Your task to perform on an android device: I am Finding SEASONS Explore NITRO suitable for my father and are  looking gorgeous . View the details of the SEASONS Explore NITRO in the PUMA app.
Image 0: 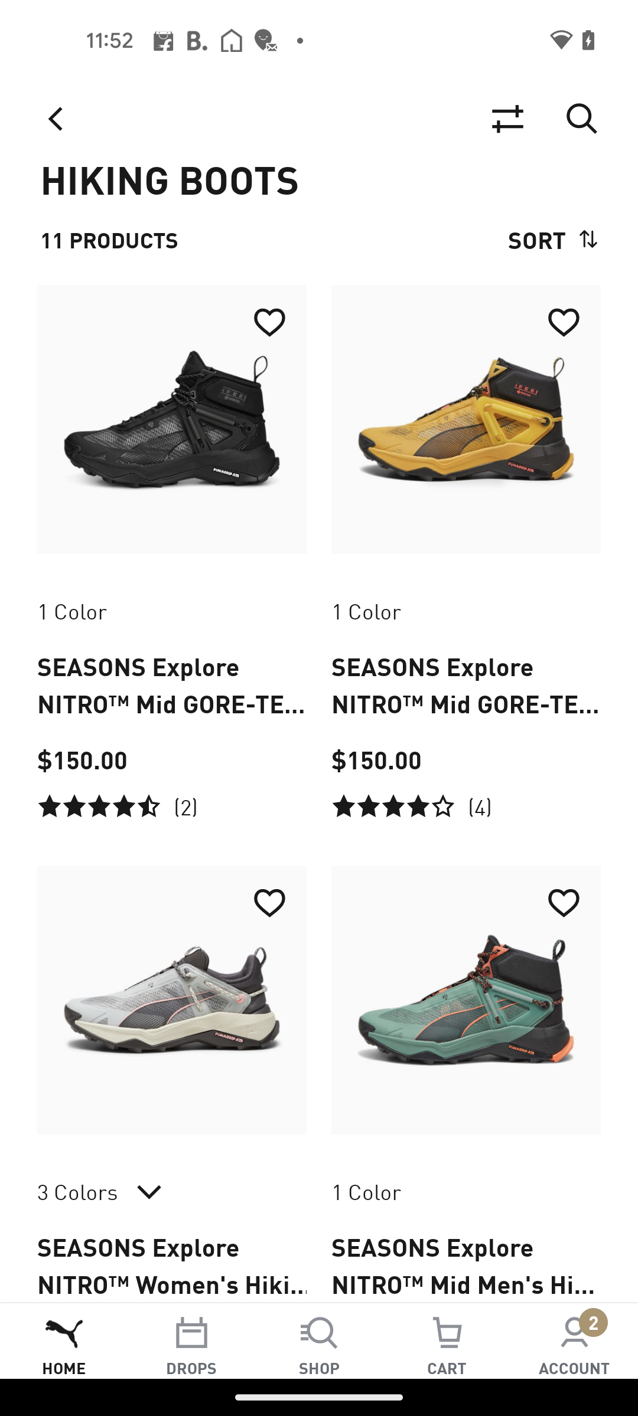
Click on the EASONS Explore NITRO shoe
Step 0: click (172, 419)
Image 1: 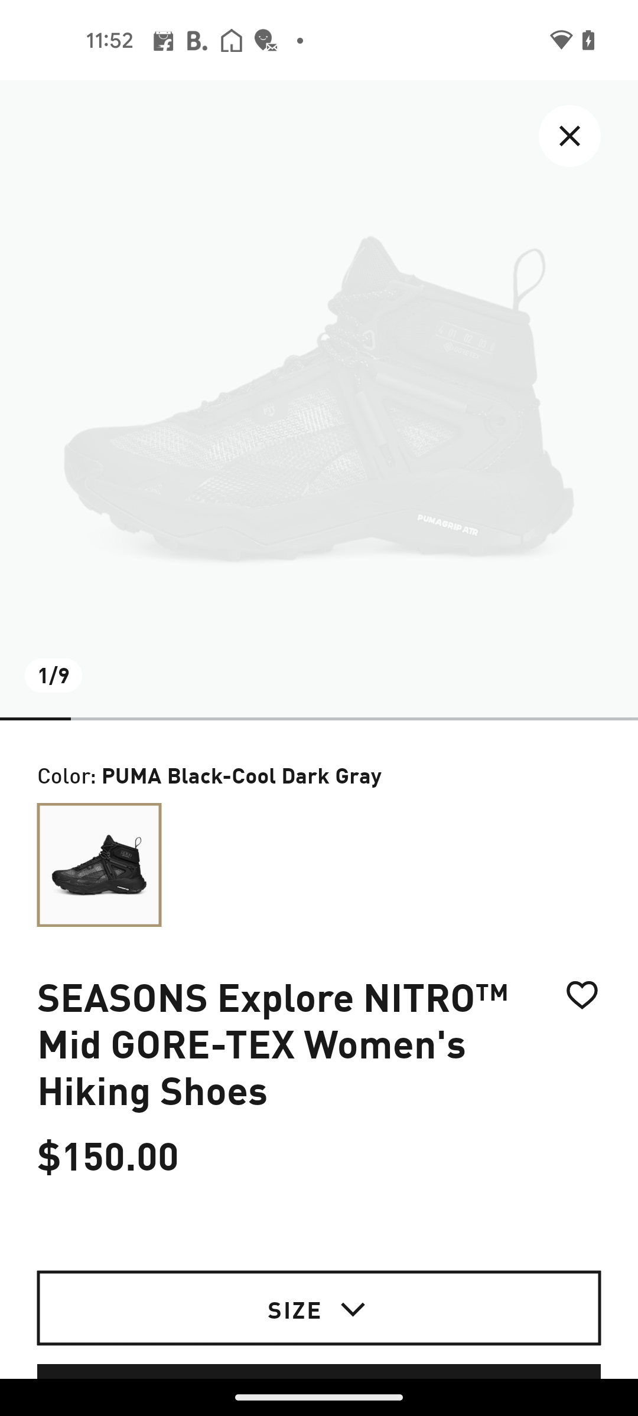
Click on the EASONS Explore NITRO shoe
Step 1: wait
Image 2: 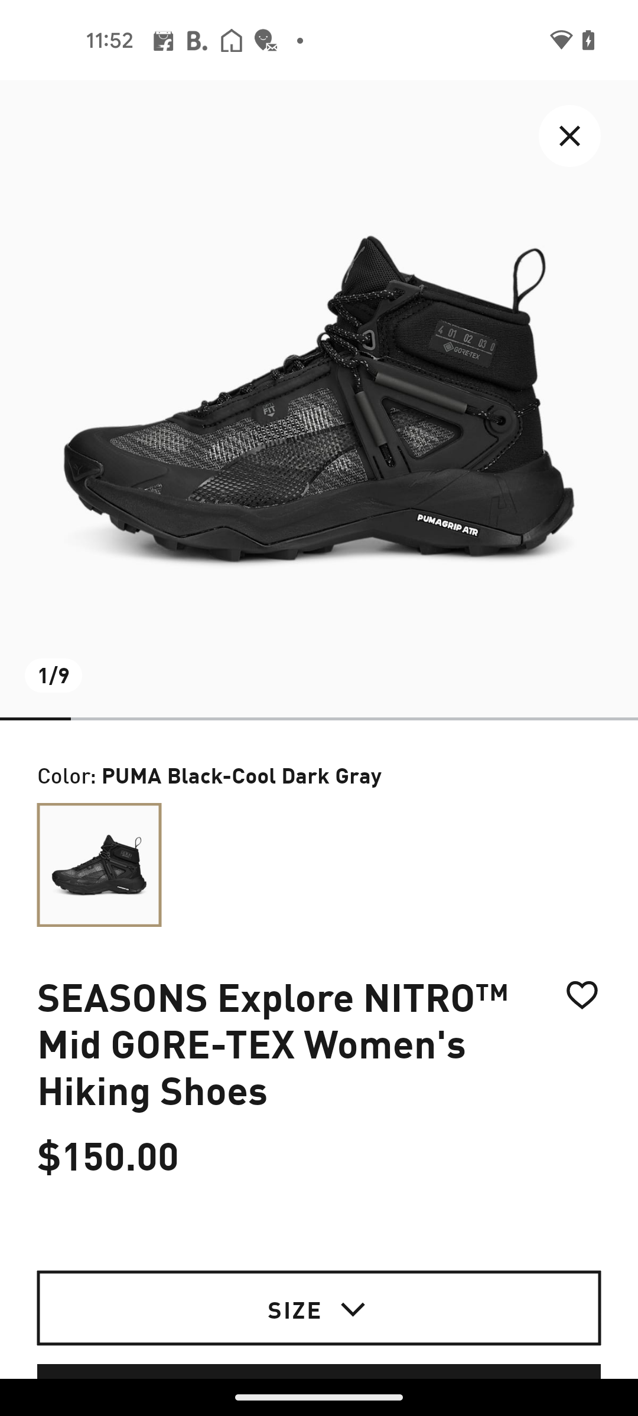
Swipe up for the details of the shoe
Step 2: scroll down
Image 3: 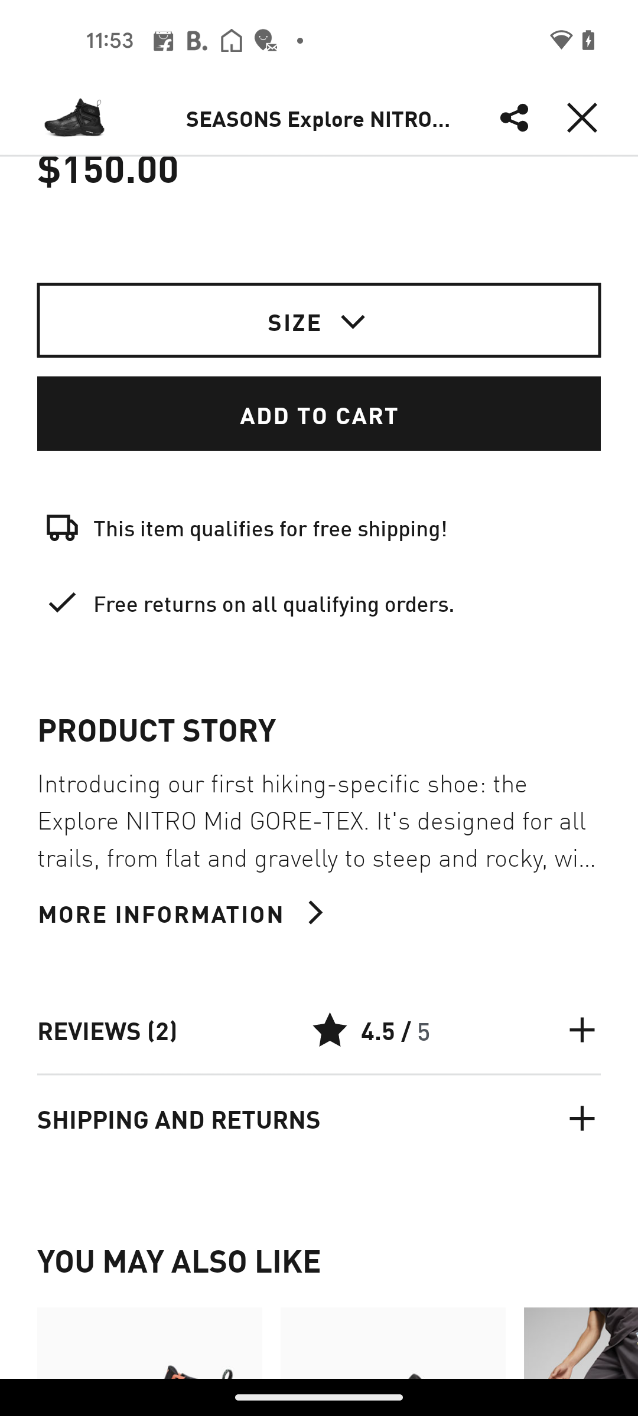
Click on the MORE INFORMATION button
Step 3: click (161, 912)
Image 4: 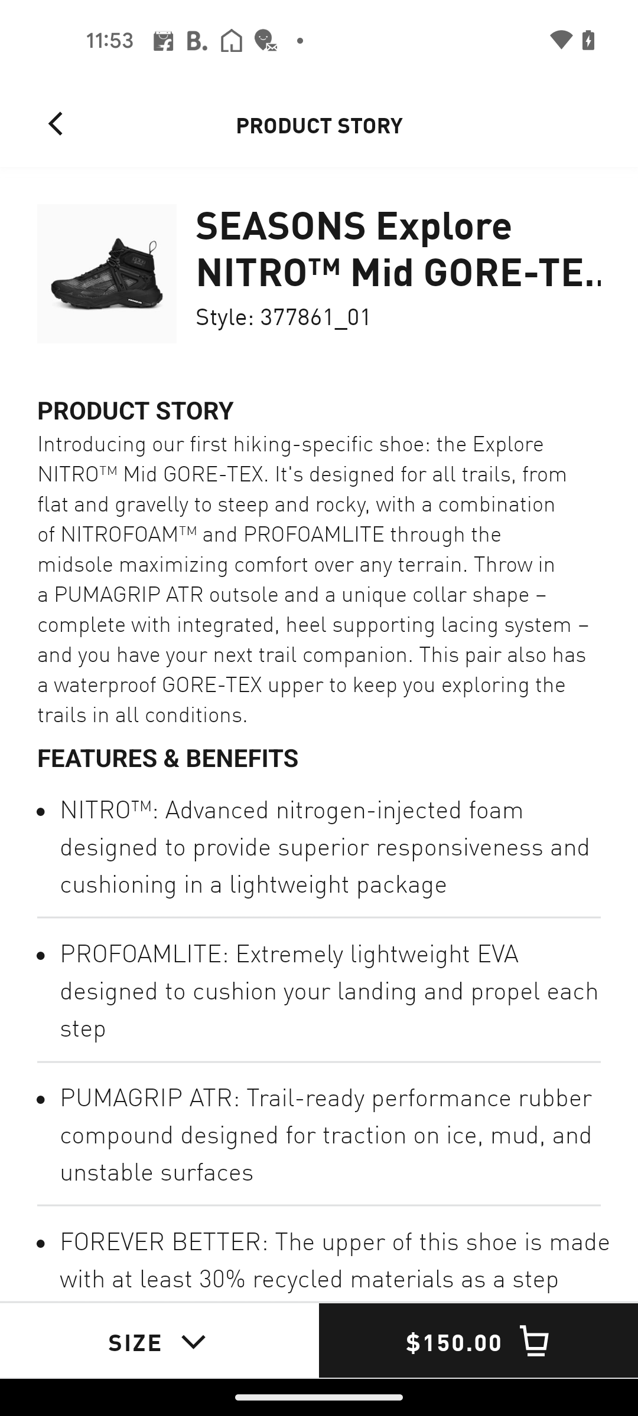
Swipe up for more details
Step 4: scroll down
Image 5: 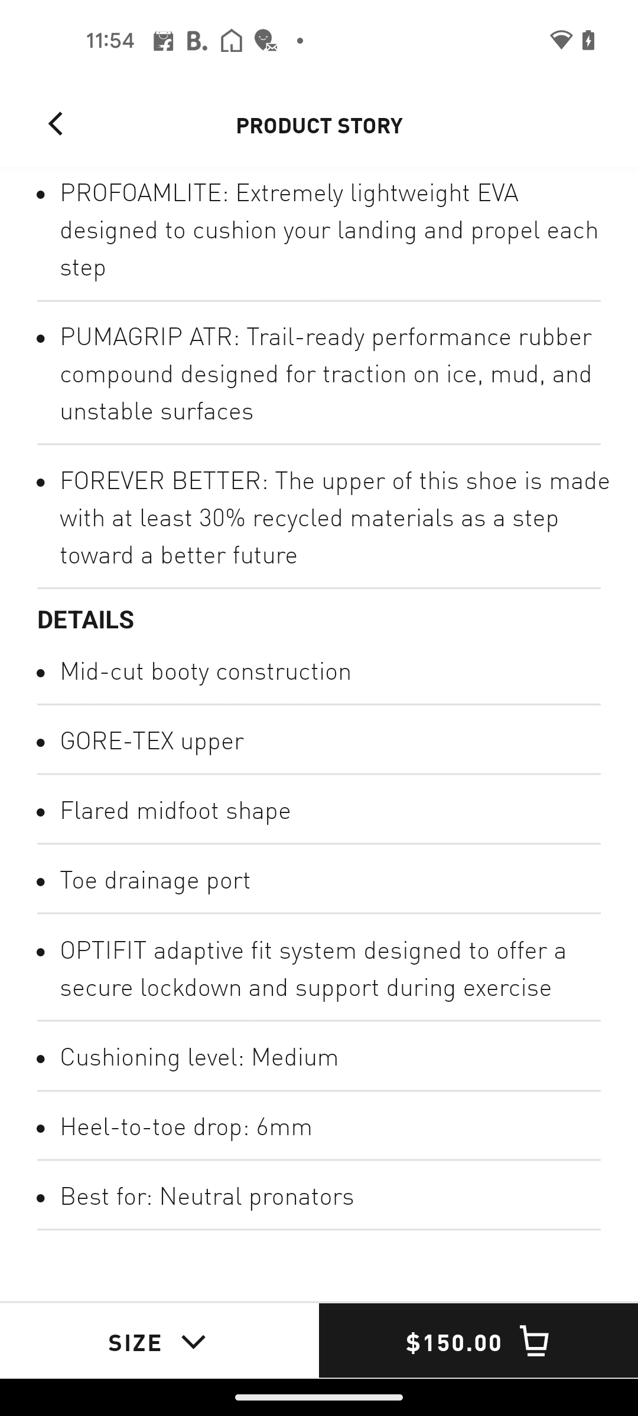
Swipe up for more details
Step 5: scroll down